Your task to perform on an android device: complete lesson one of learning Portuguese, use the Babbel app.
Image 1: 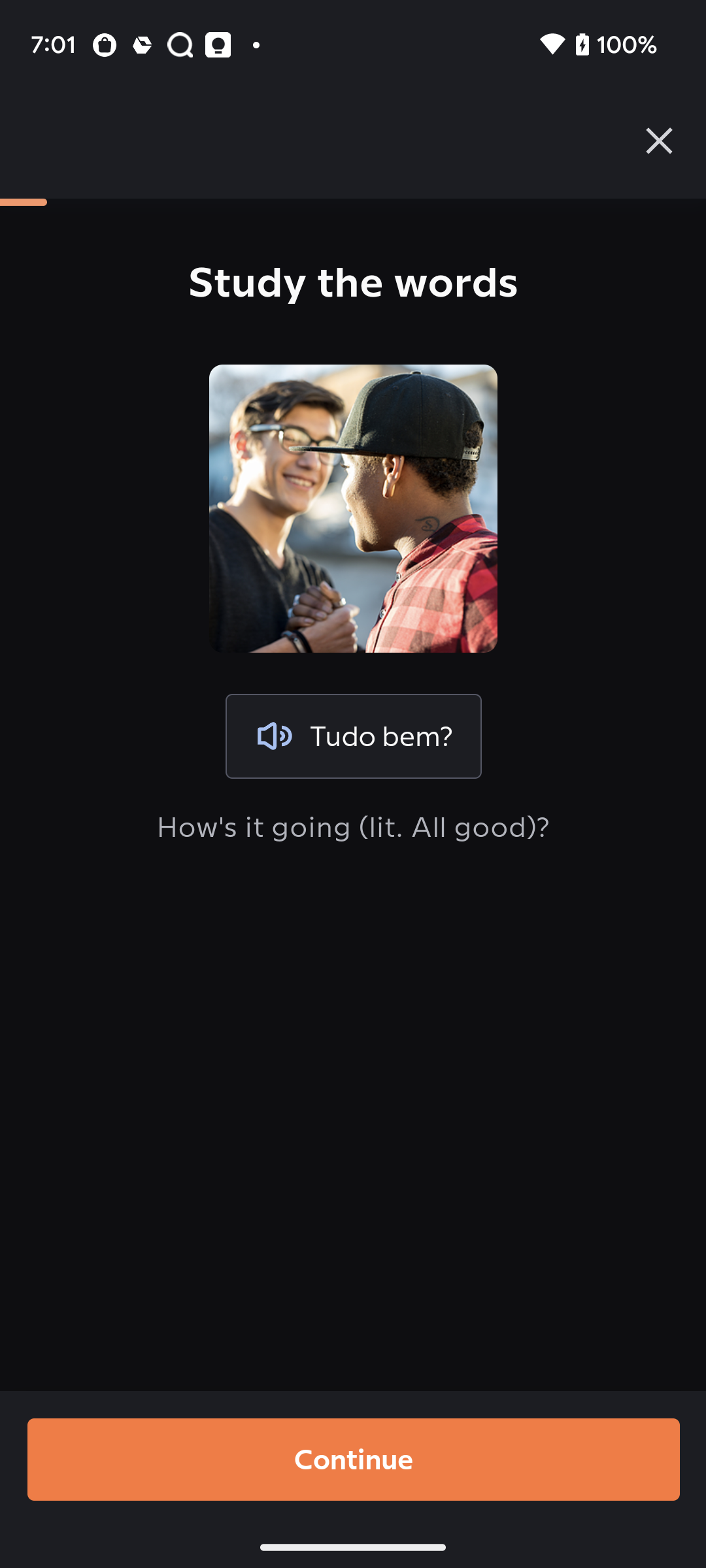
Click on continue at the bottom of the screen
Step 1: click (354, 1460)
Image 2: 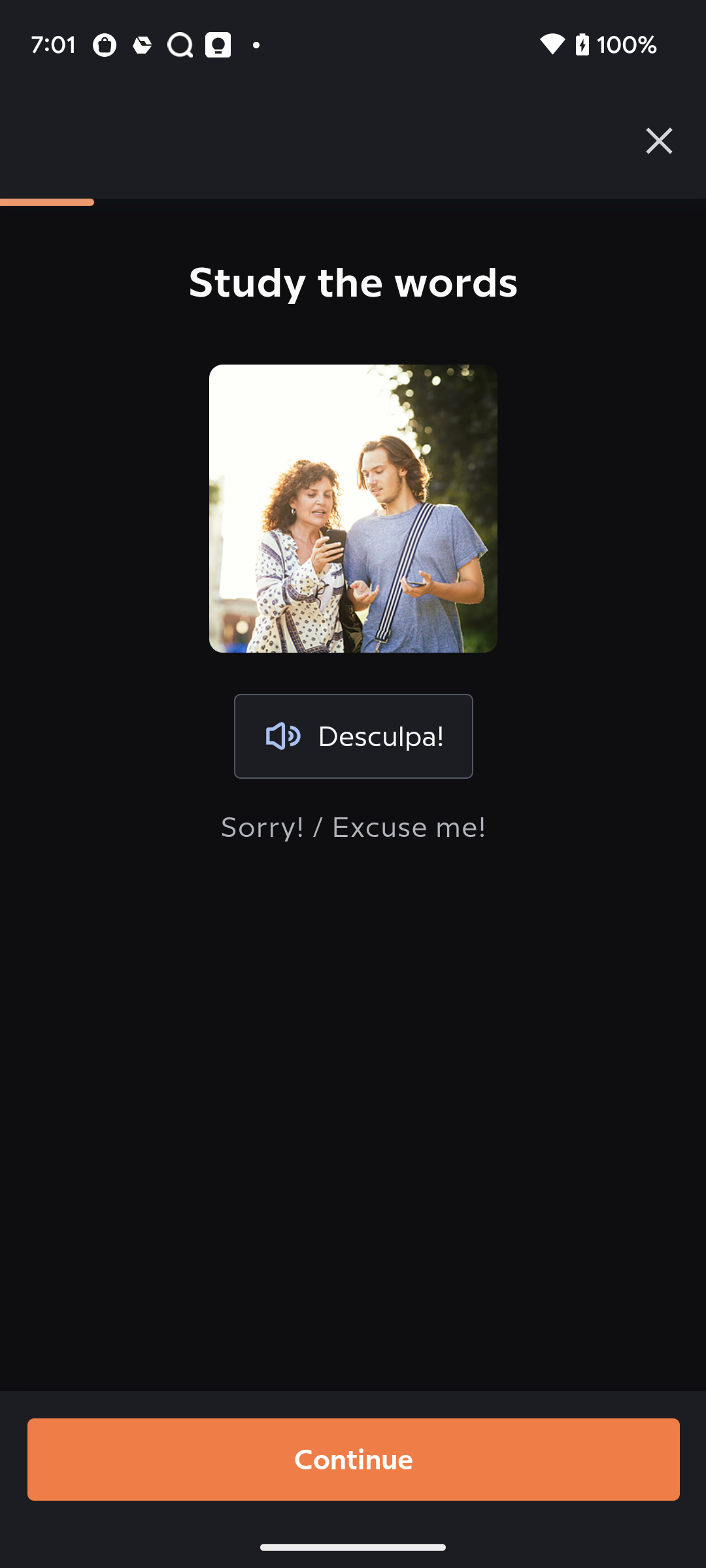
Click on continue at the bottom of the screen
Step 2: click (354, 1460)